Your task to perform on an android device: I want to connect with Natalie Larson on a video call, so make a video call to Natalie Larson in the Messenger app
Image 0: 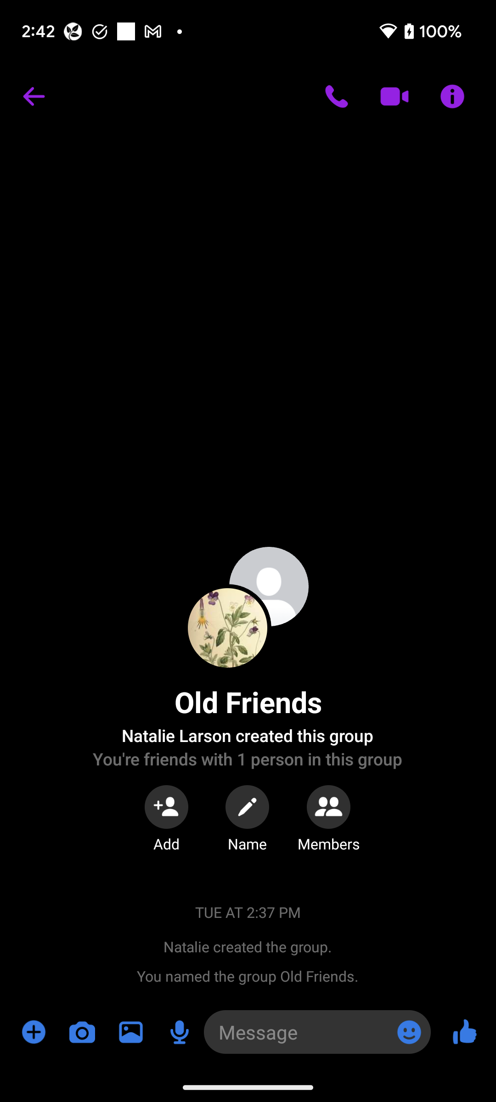
Go back to the previous page to view the Natalie Larson chat option.
Step 0: press back button
Image 1: 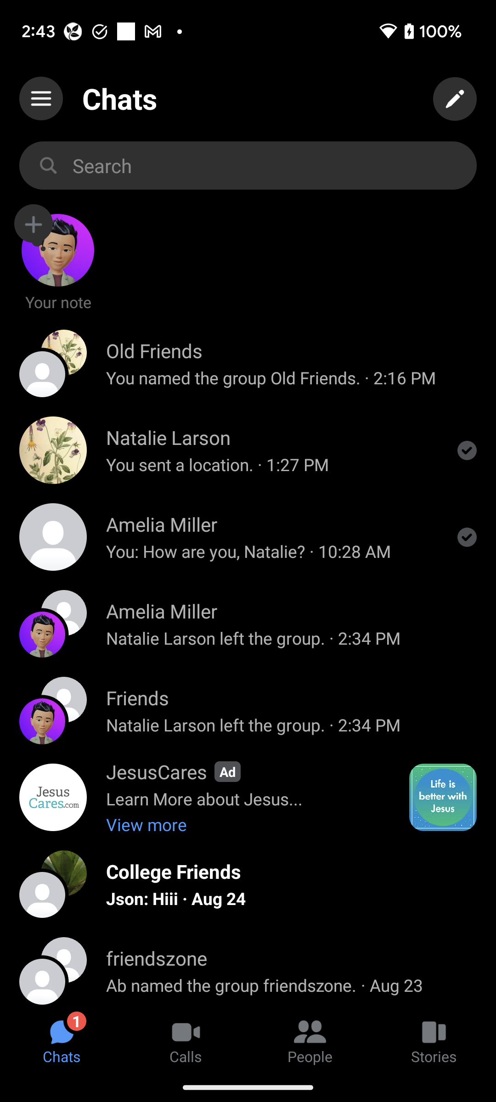
Click on the Natalie Larson chat option to view the video call option.
Step 1: click (272, 437)
Image 2: 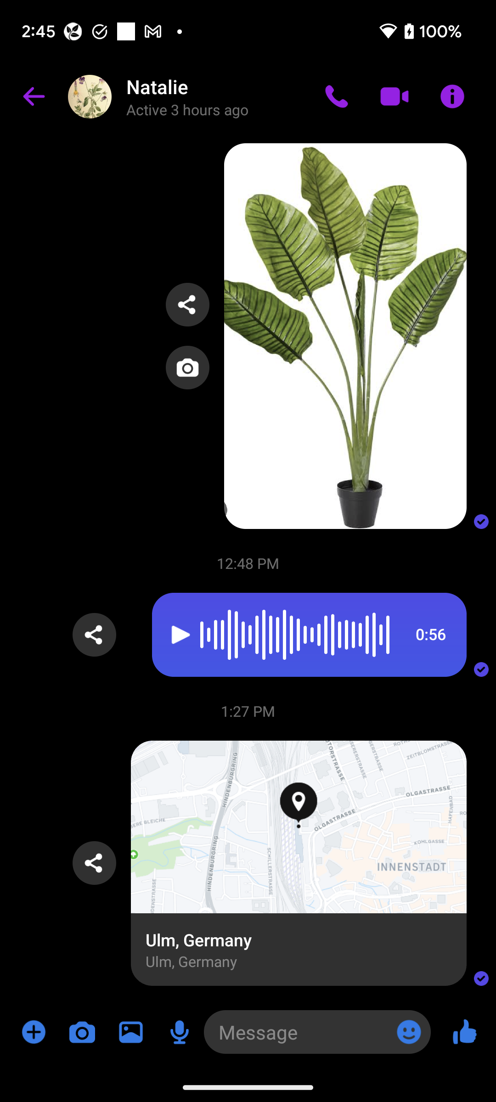
Click on the video call icon at the top right corner of the screen to start the video call.
Step 2: click (394, 96)